Your task to perform on an android device: Open the Cookpad app & search for the Dal Fry recipe
Image 0: 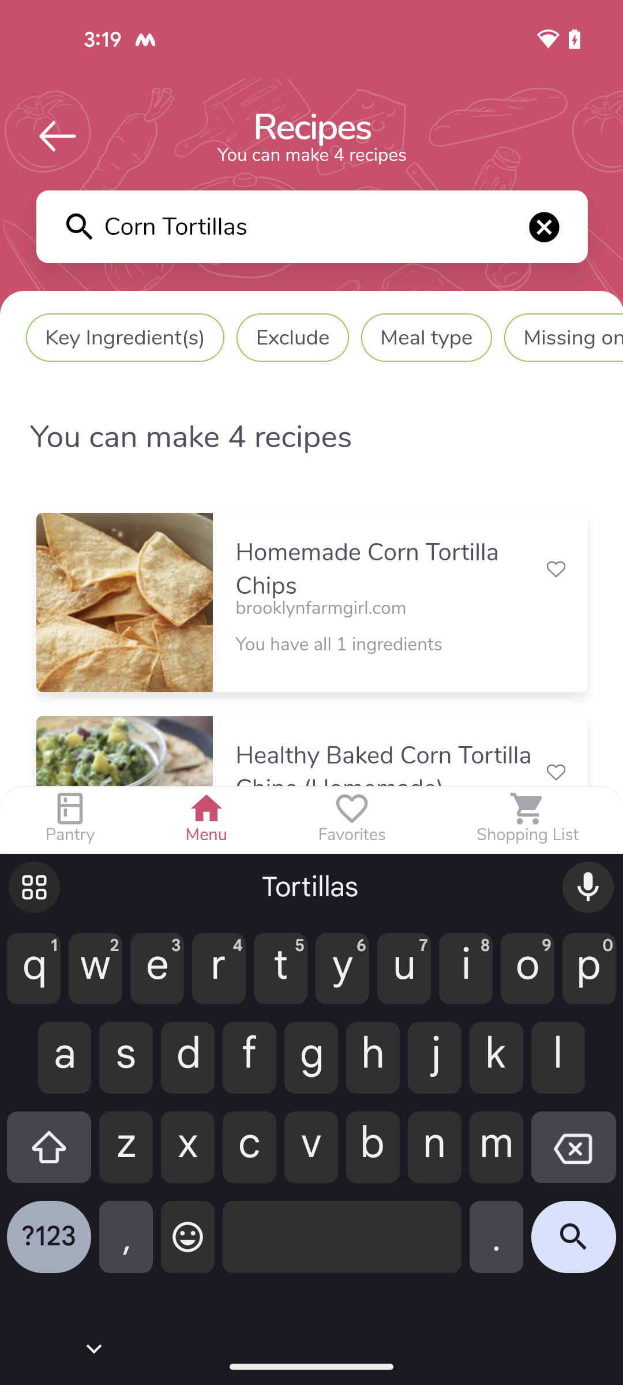
open the Cookpad app
Step 0: open app "Cookpad"
Image 1: 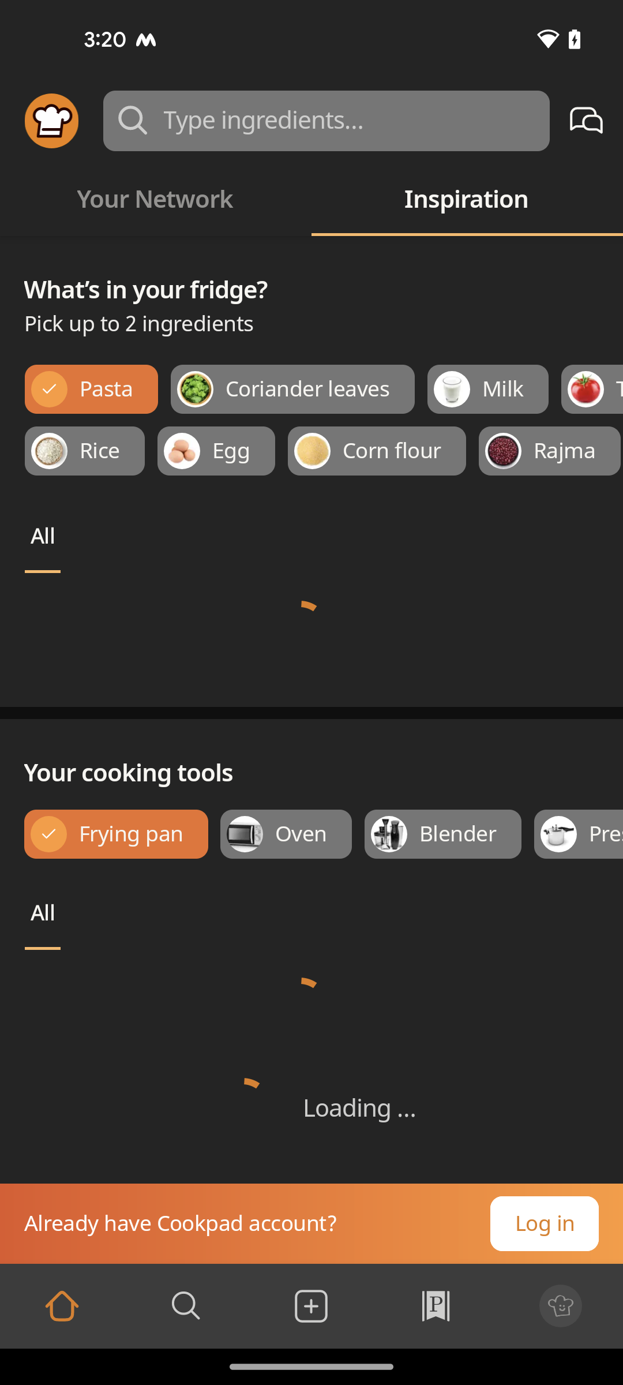
click on the search bar at the top of the screen
Step 1: click (326, 121)
Image 2: 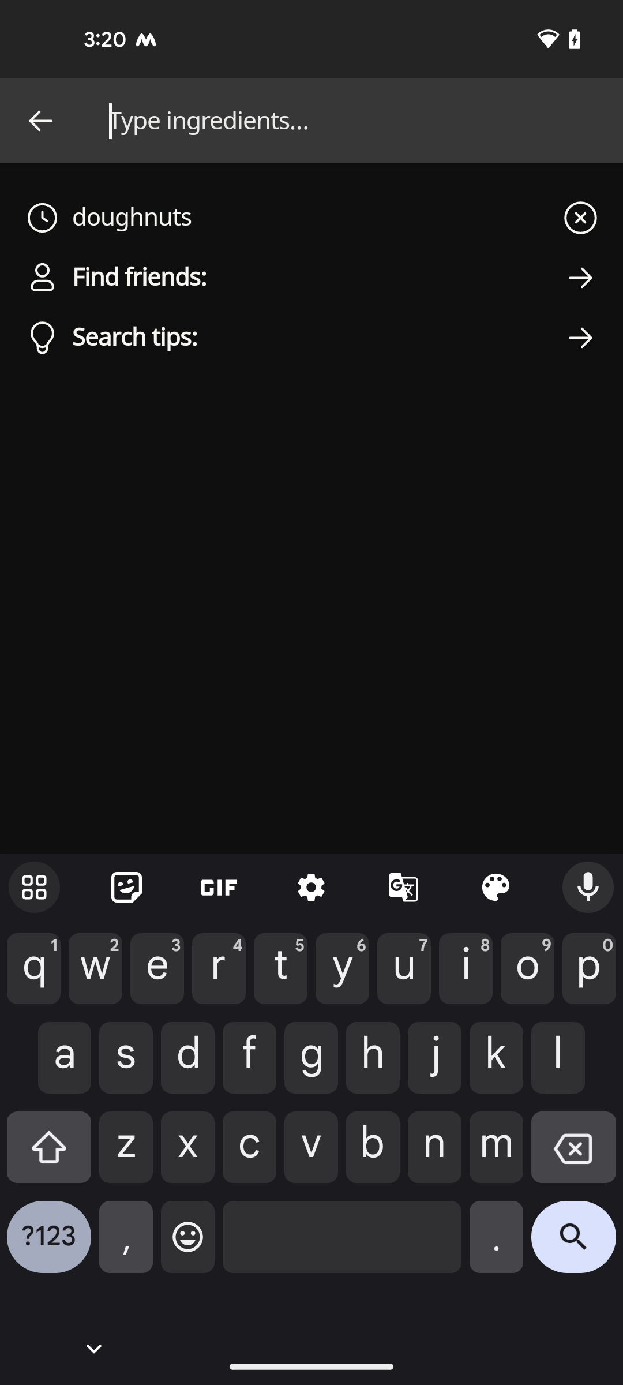
enter the recipe name Dal Fry
Step 2: type "Dal Fry"
Image 3: 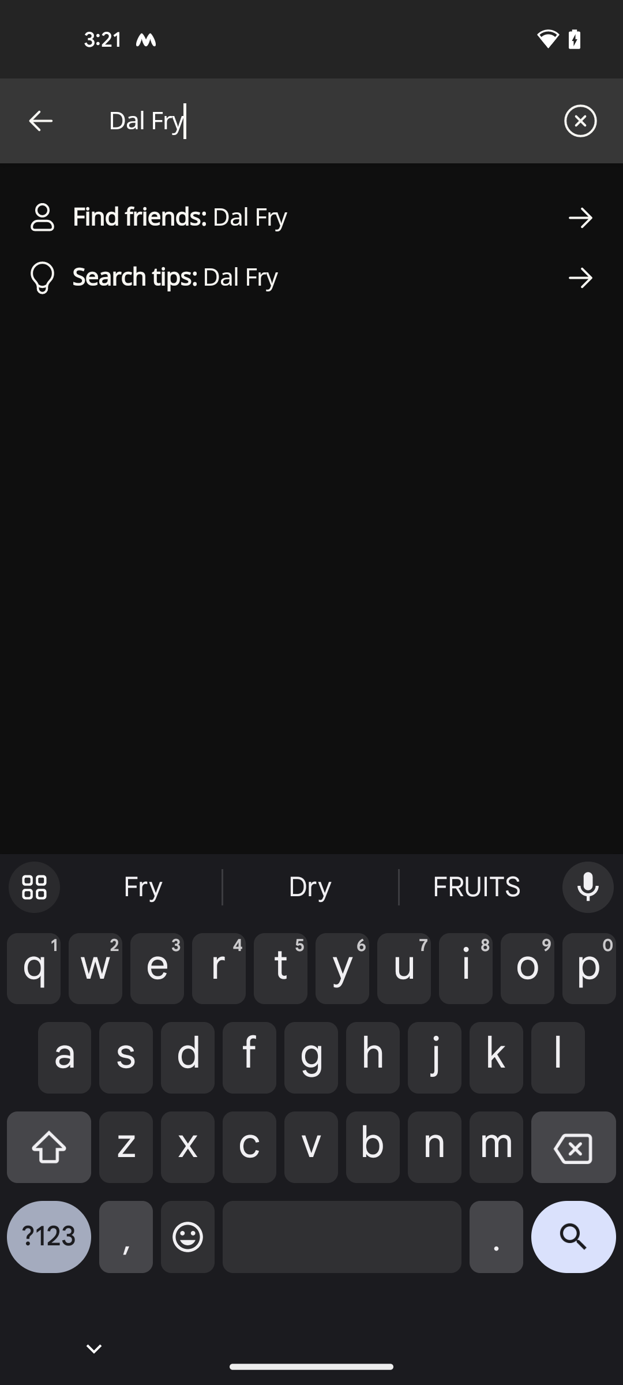
click on the search icon at the bottom right corner of the screen
Step 3: click (573, 1245)